Your task to perform on an android device: I want to compare the prices of Brixton sheesham wood bed with box storage
Image 0: 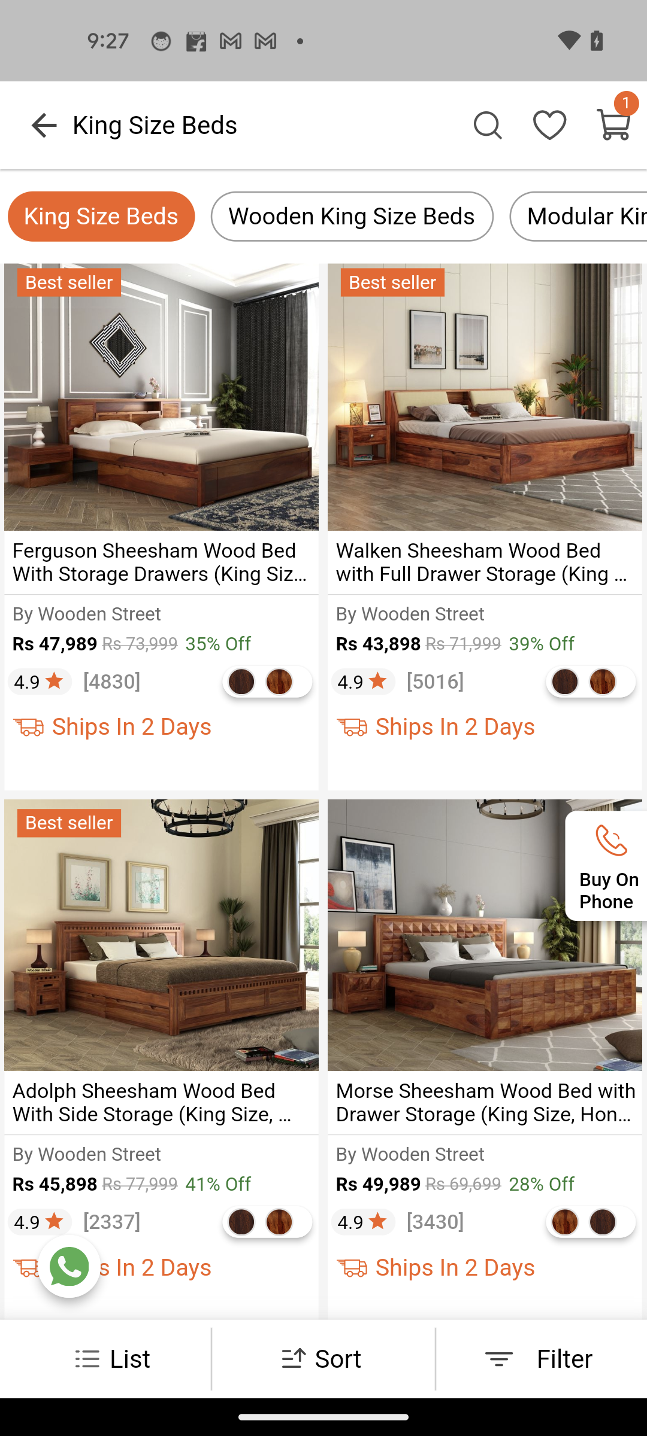
Swipe up to view the Brixton sheesham wood bed with box storage
Step 0: scroll down
Image 1: 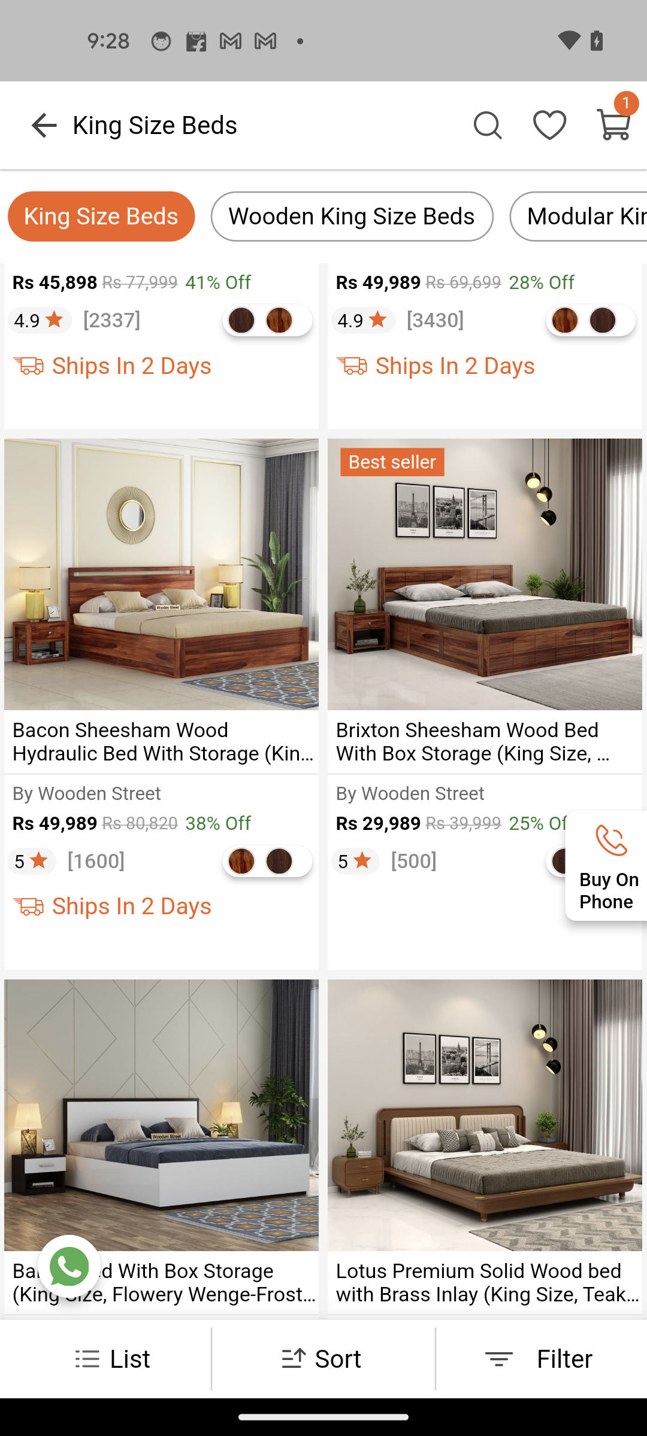
Tap on the Brixton sheesham wood bed with box storage
Step 1: click (485, 704)
Image 4: 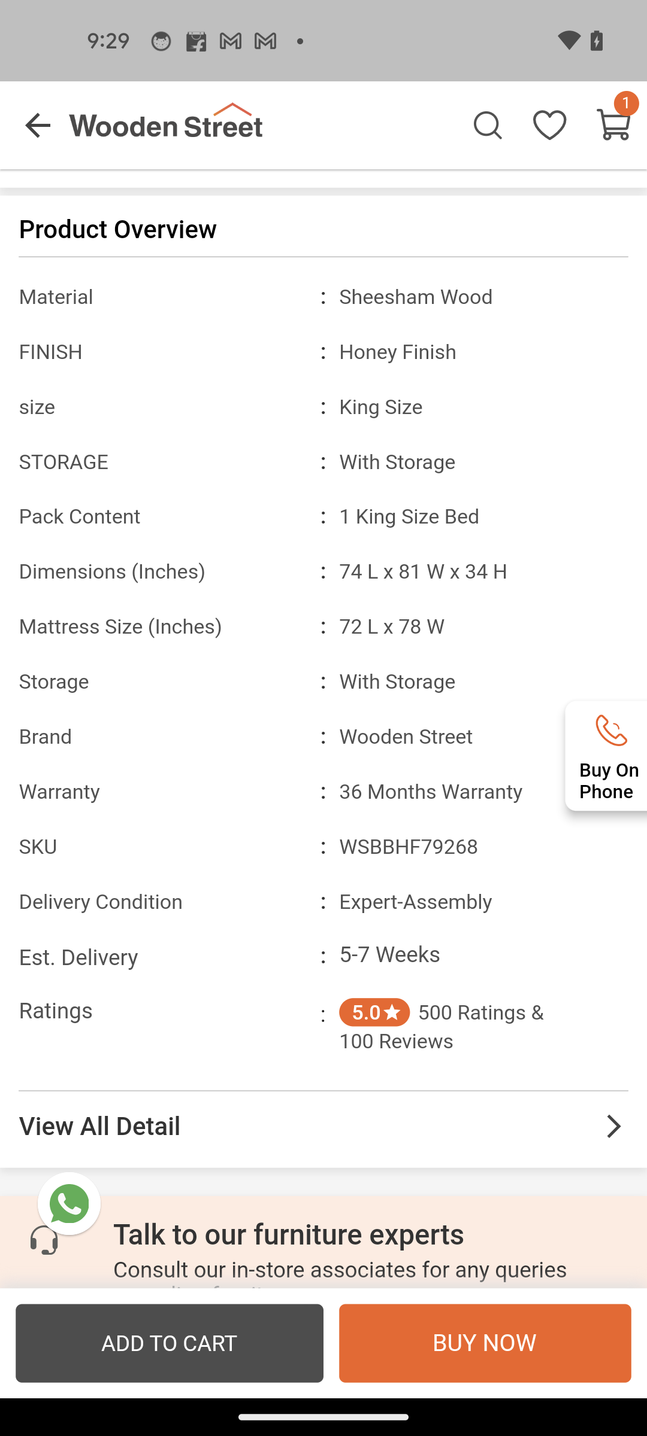
Swipe up to view the similar product to compare
Step 4: scroll down
Image 5: 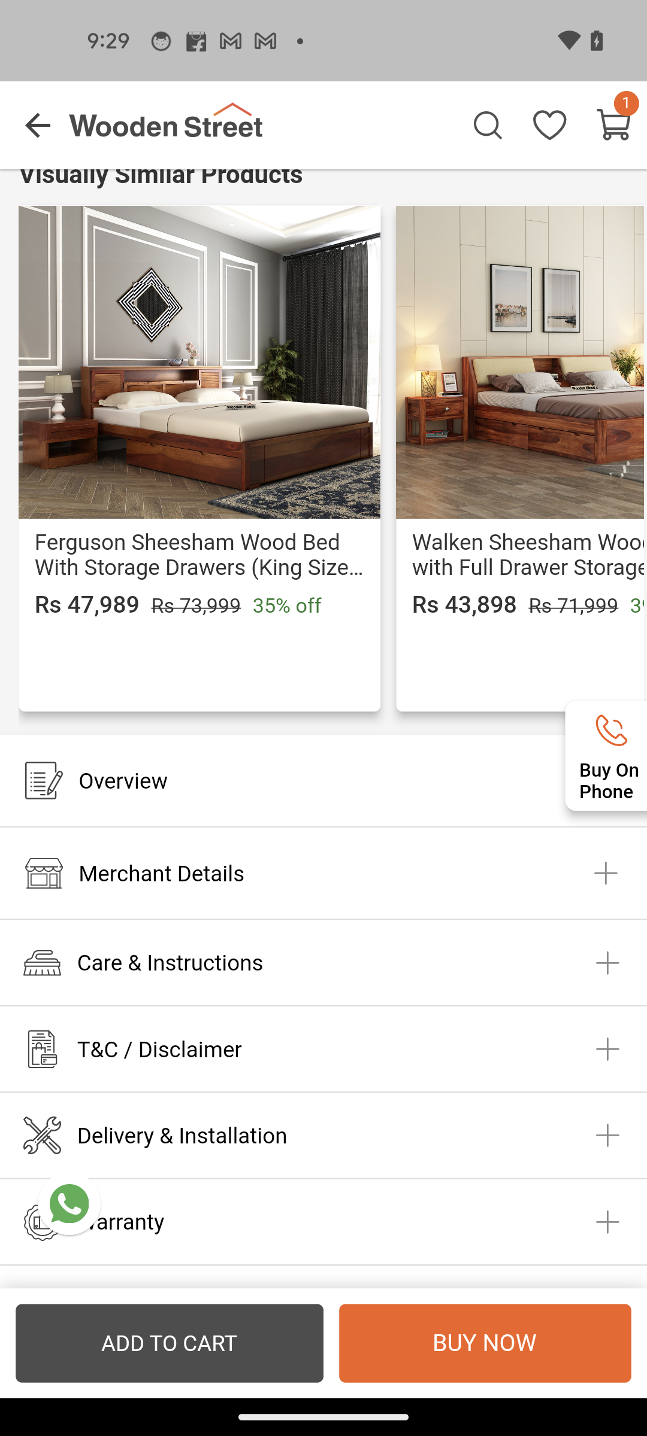
Swipe left to view more
Step 5: scroll right
Image 6: 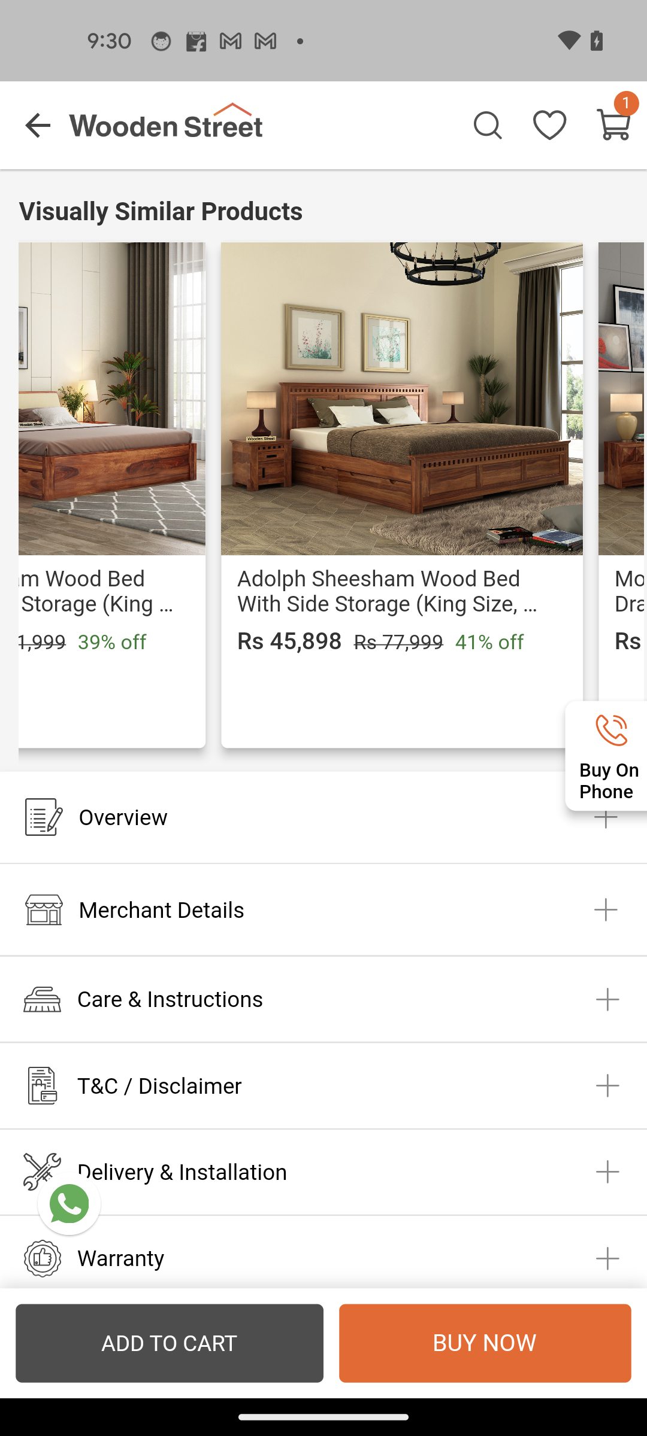
Swipe left to view more
Step 6: scroll right